Your task to perform on an android device: In the Trip.com app, I need to plan the Itinerary for 5 days so I want to add Honolulu, Hawaii for Jan. 24, 2024 to Jan. 29, 2024.
Image 0: 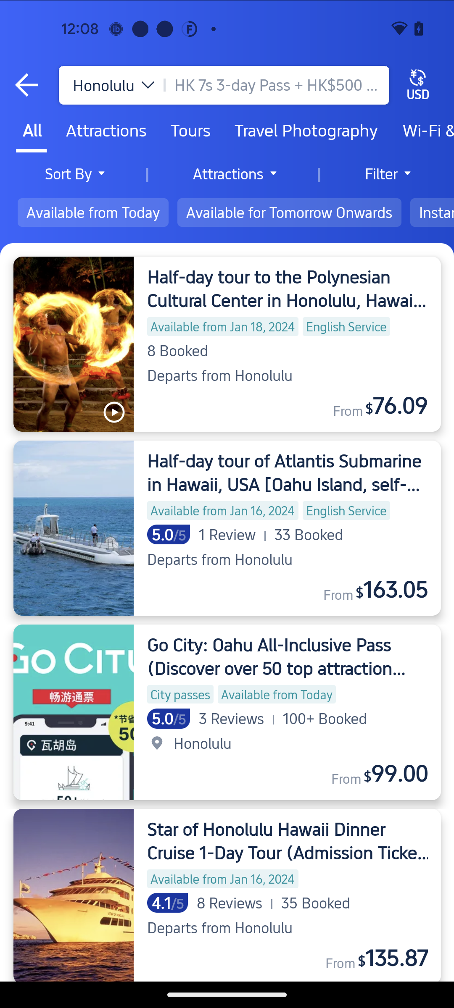
Click on the Back icon at the top left corner of the screen
Step 0: click (19, 82)
Image 1: 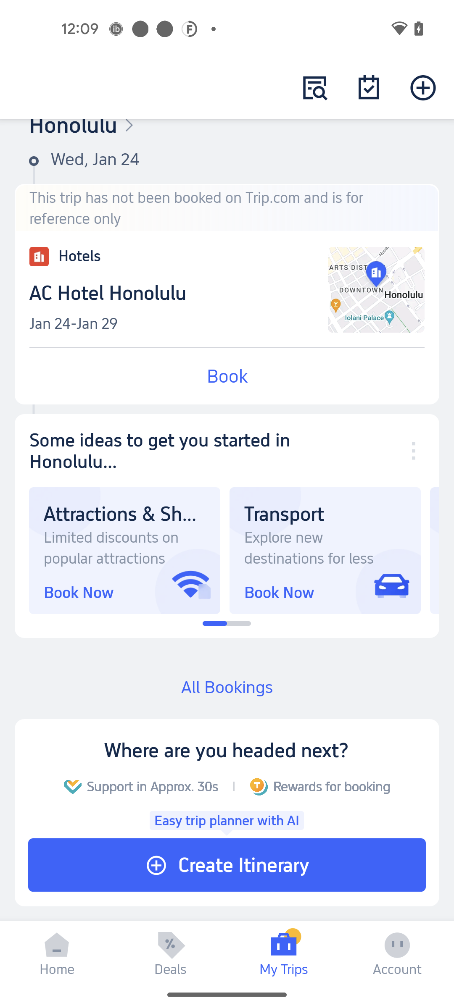
Swipe down to view the categories
Step 1: scroll up
Image 2: 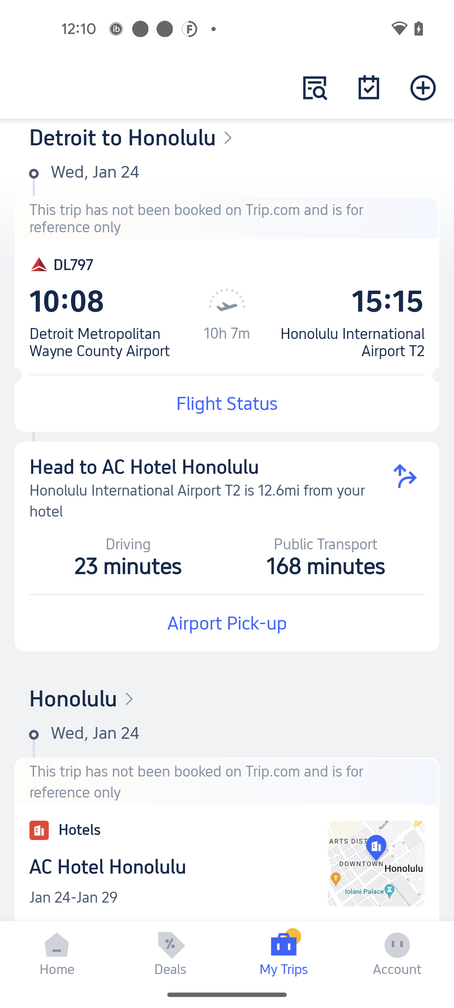
Swipe down to view the categories
Step 2: scroll up
Image 3: 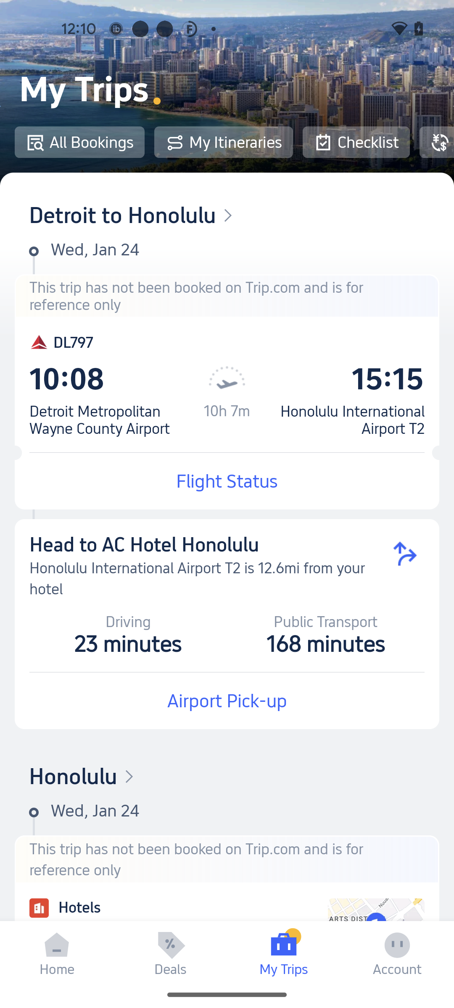
Click on the My Itineraries category
Step 3: click (235, 142)
Image 4: 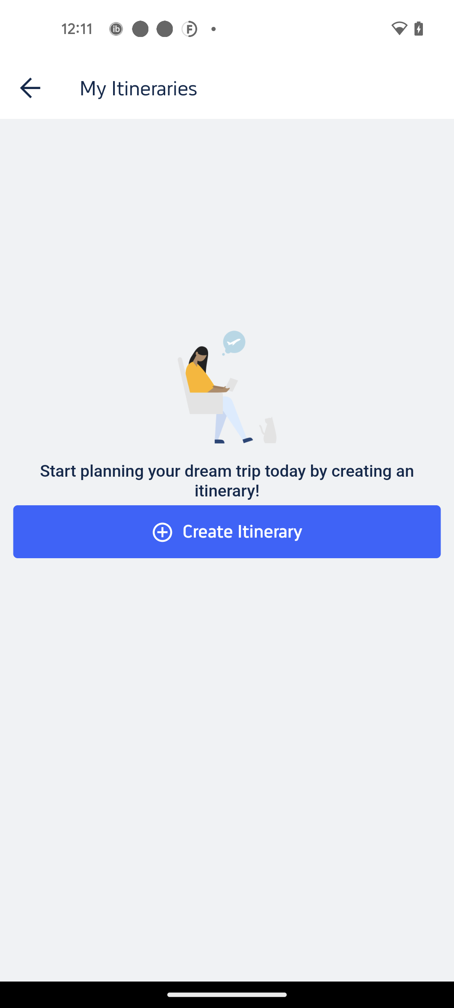
Click on the Create Itinerary button
Step 4: click (227, 532)
Image 5: 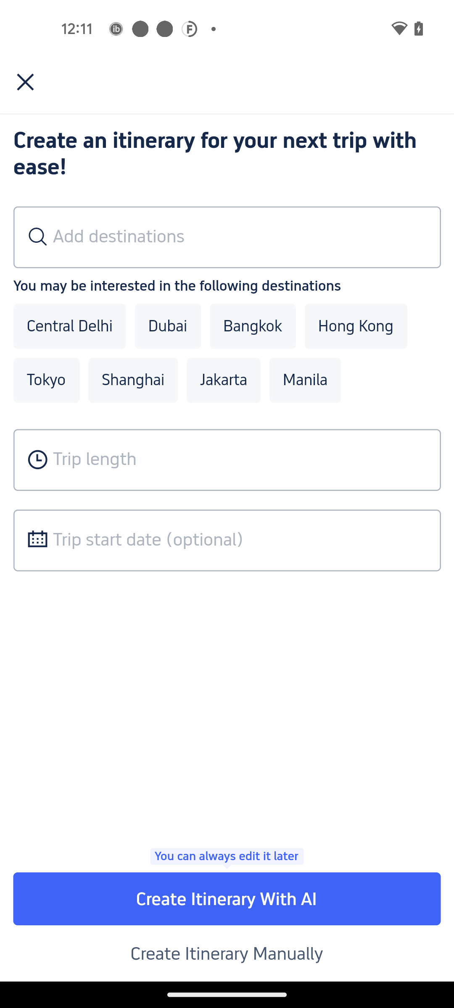
Click on the Add Destinations text bar
Step 5: click (227, 237)
Image 6: 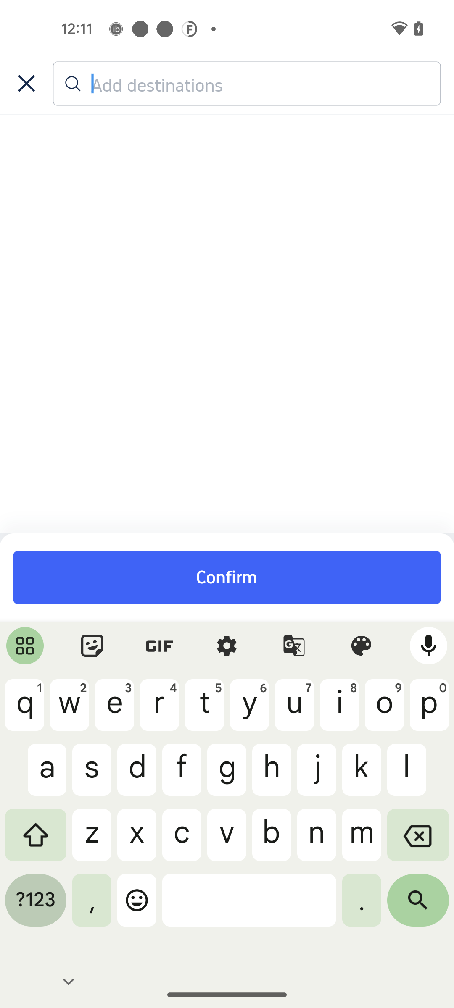
Enter the Honolulu, Hawaii
Step 6: type "Honolulu, Hawaii"
Image 7: 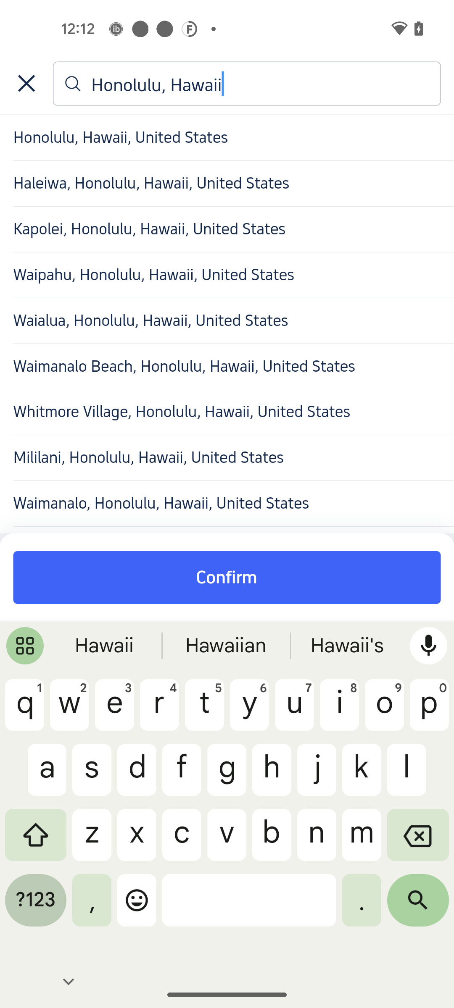
Click on the first suggestion
Step 7: click (227, 138)
Image 8: 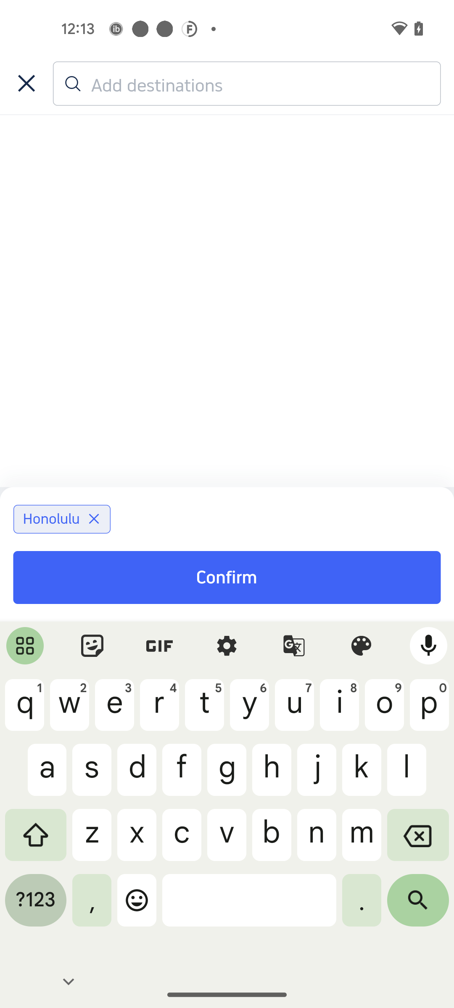
Click on the Confirm button
Step 8: click (227, 568)
Image 9: 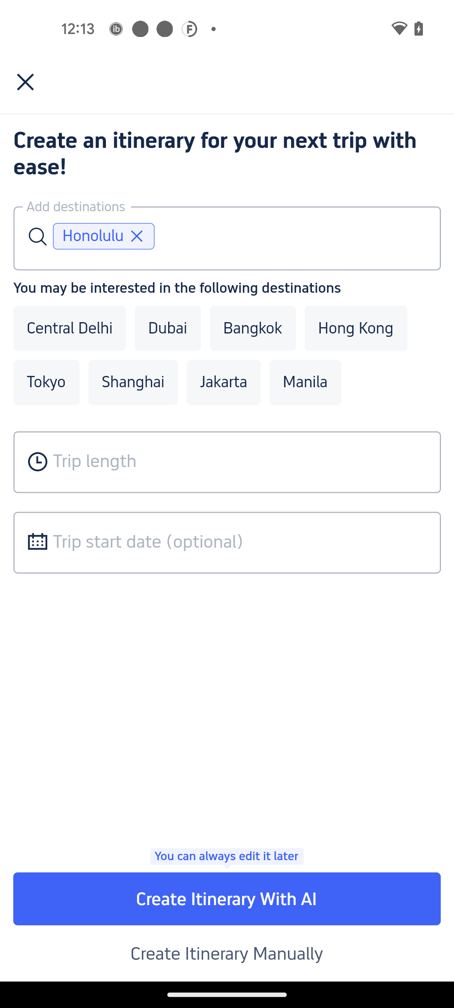
Click on the Trip Length text bar
Step 9: click (227, 462)
Image 10: 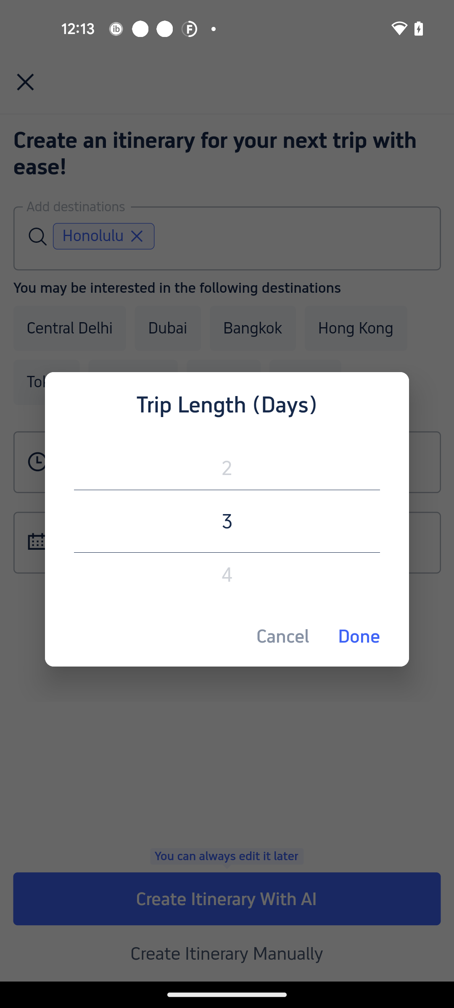
Swipe up the Trip Length Days to 5
Step 10: scroll down
Image 11: 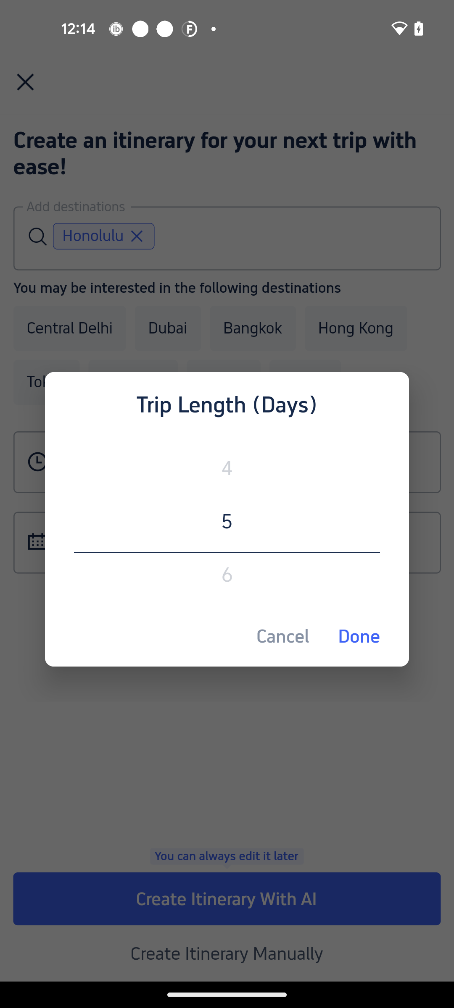
Click on the Done option
Step 11: click (344, 636)
Image 12: 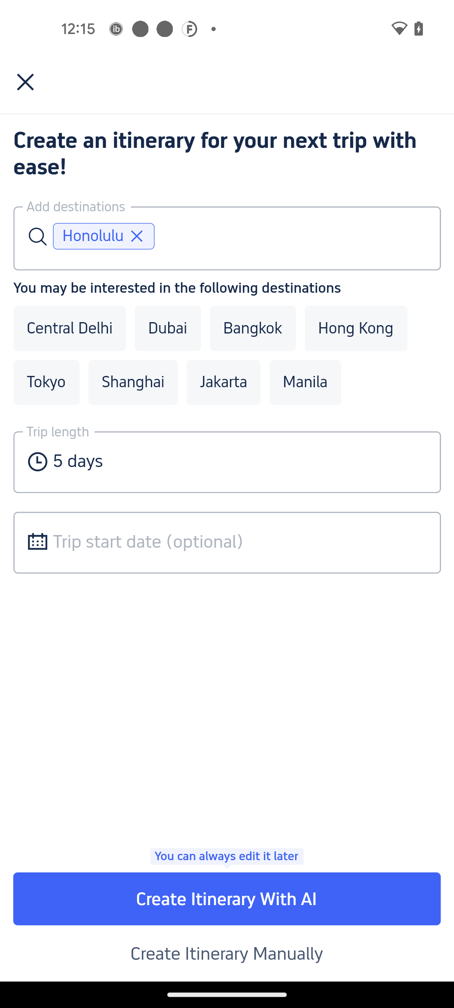
Click on the Trip start date text bar
Step 12: click (227, 543)
Image 13: 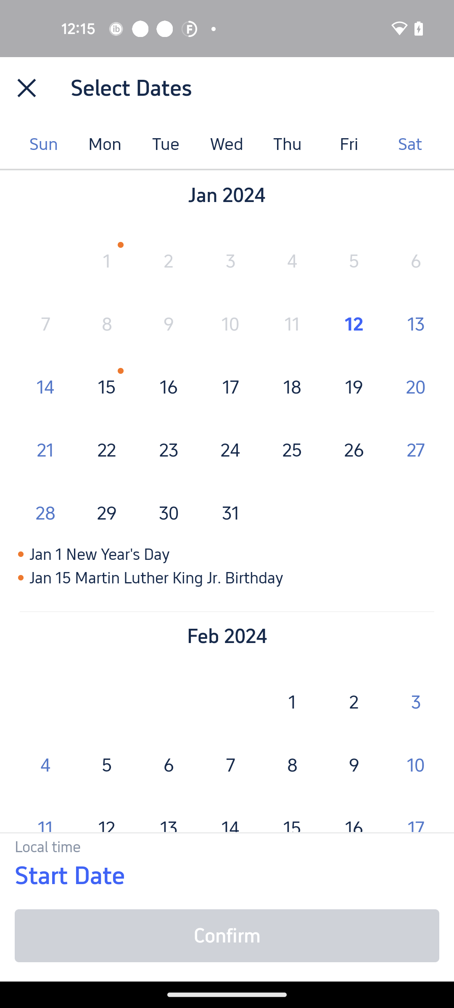
Select the date Jan. 24, 2024
Step 13: click (230, 450)
Image 14: 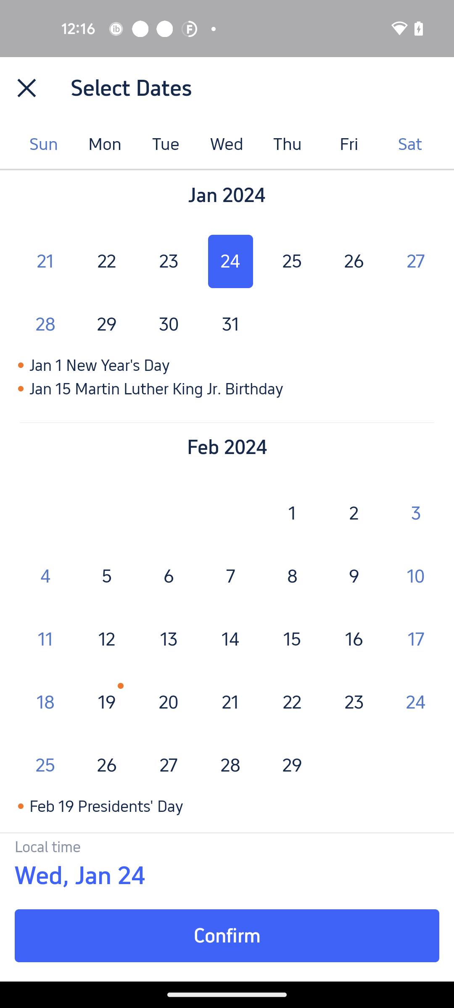
Click on the Confirm button
Step 14: click (227, 936)
Image 15: 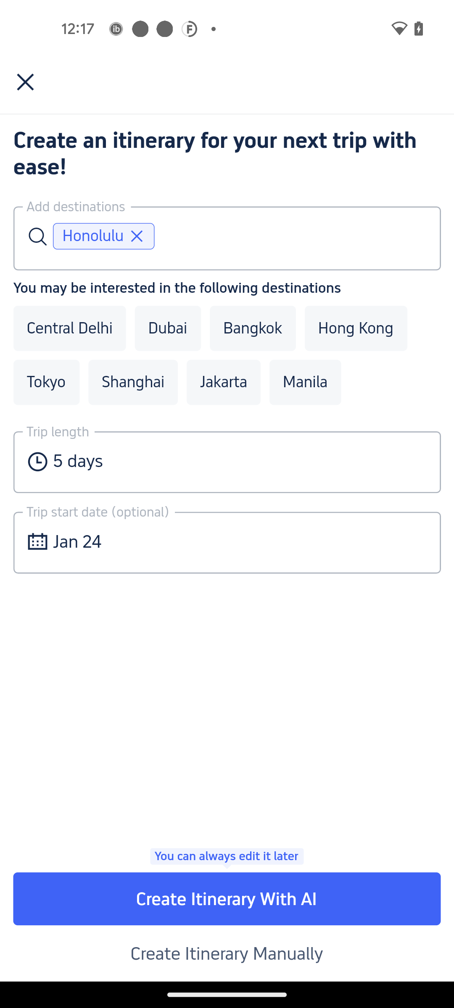
Click on the Create Itinerary with AI
Step 15: click (227, 898)
Image 16: 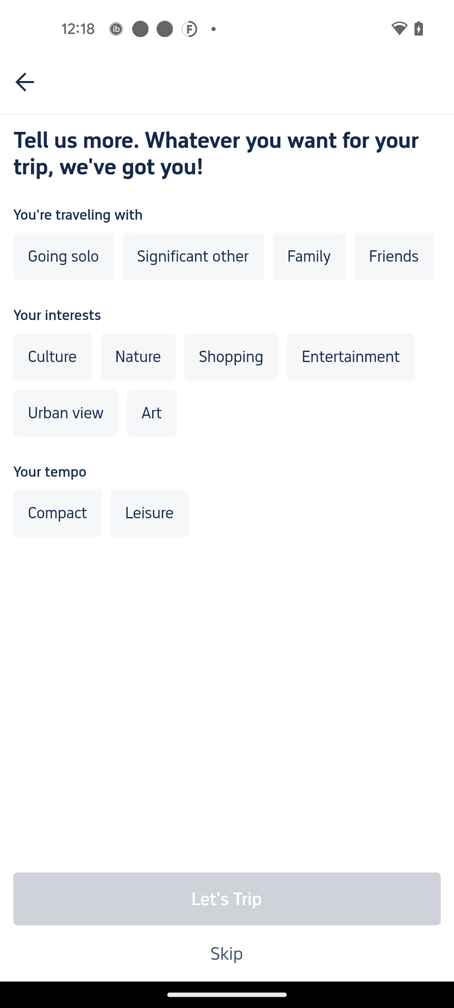
Click on the Skip option
Step 16: click (227, 953)
Image 17: 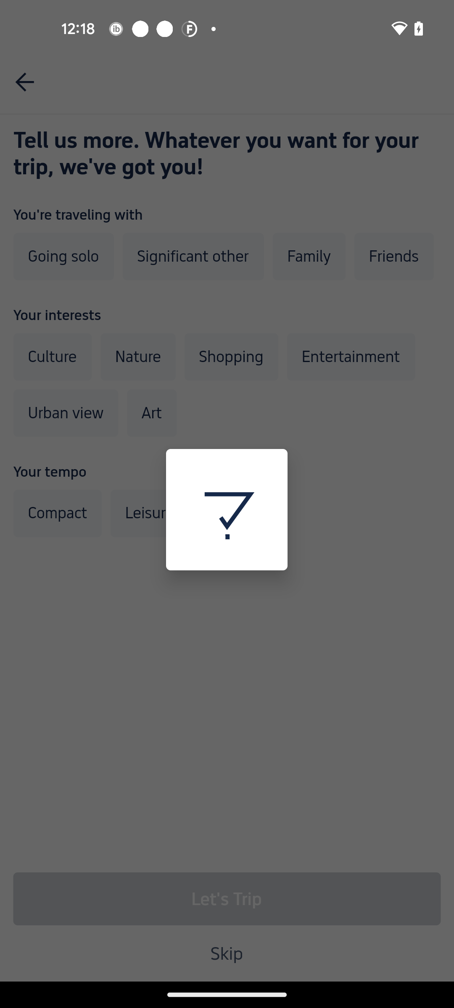
Click on the Skip option
Step 17: wait
Image 18: 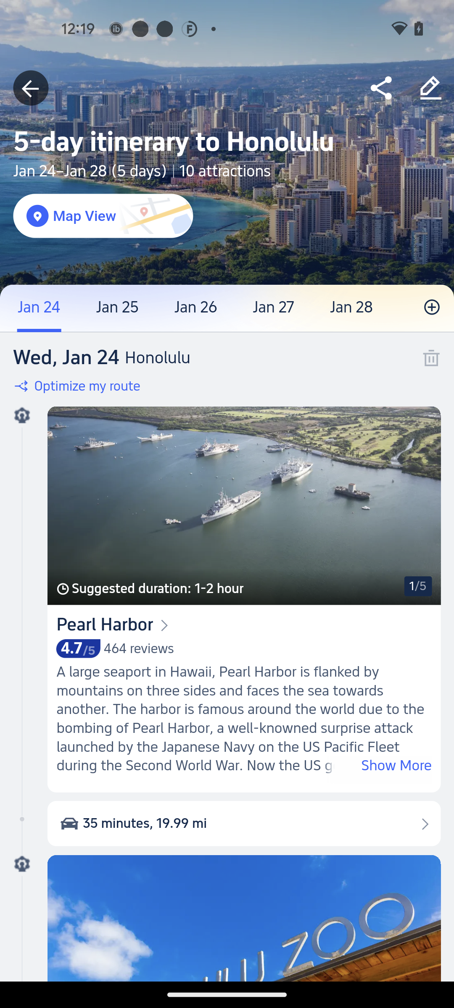
Swipe up to view the 5 day Itinerary
Step 18: scroll down
Image 19: 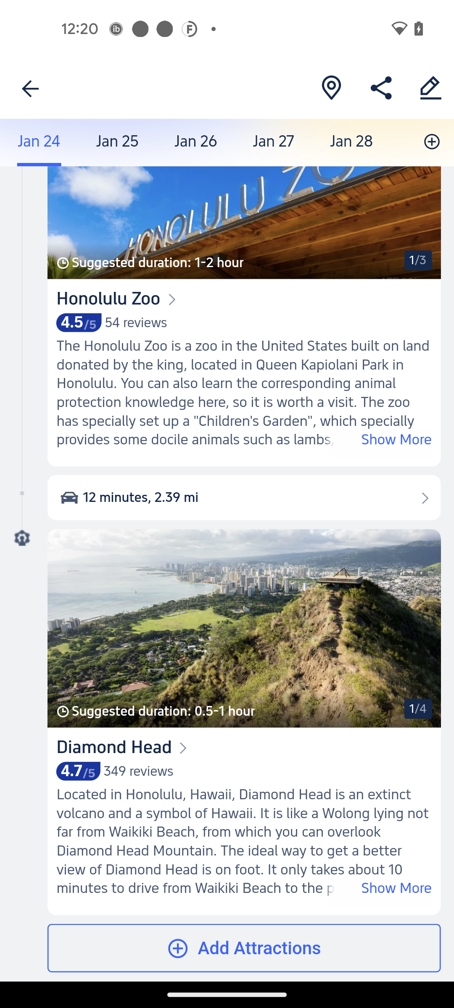
Swipe up to view the 5 day Itinerary
Step 19: scroll down
Image 20: 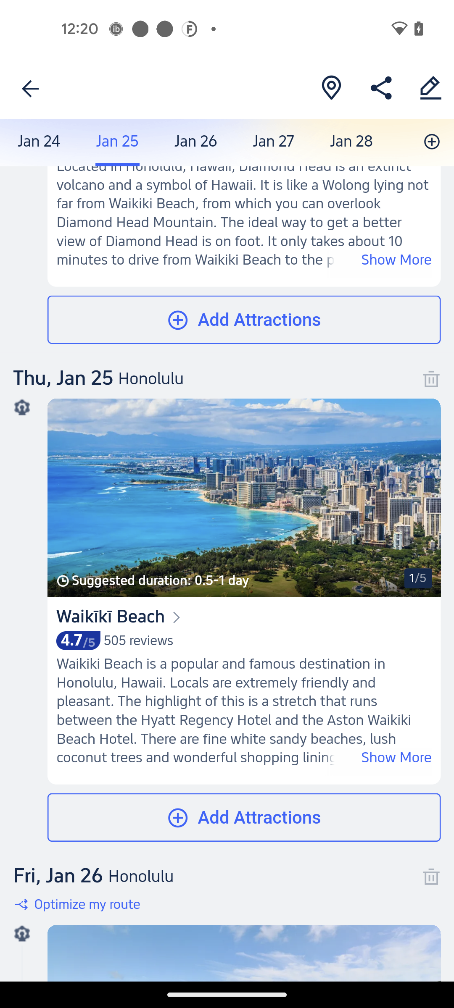
Swipe up to view the 5 day Itinerary
Step 20: scroll down
Image 21: 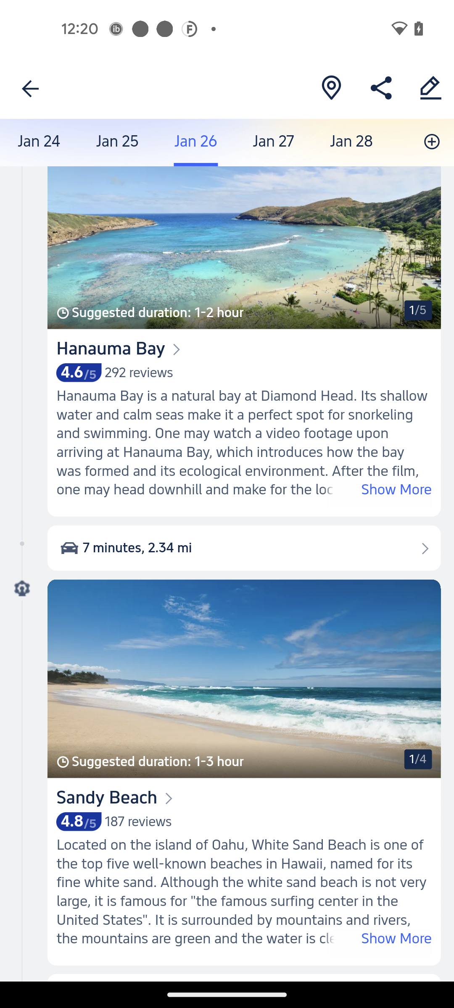
Swipe up to view the 5 day Itinerary
Step 21: scroll down
Image 22: 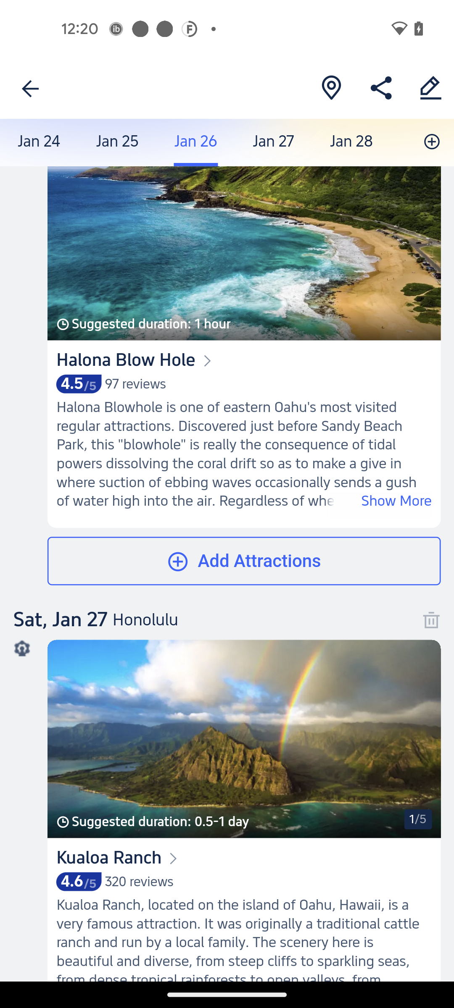
Swipe up to view the 5 day Itinerary
Step 22: scroll down